Your task to perform on an android device: Task Goal : View the details of the first searched result for bicycle products and images if available in the Tradet Marketplace.
Image 0: 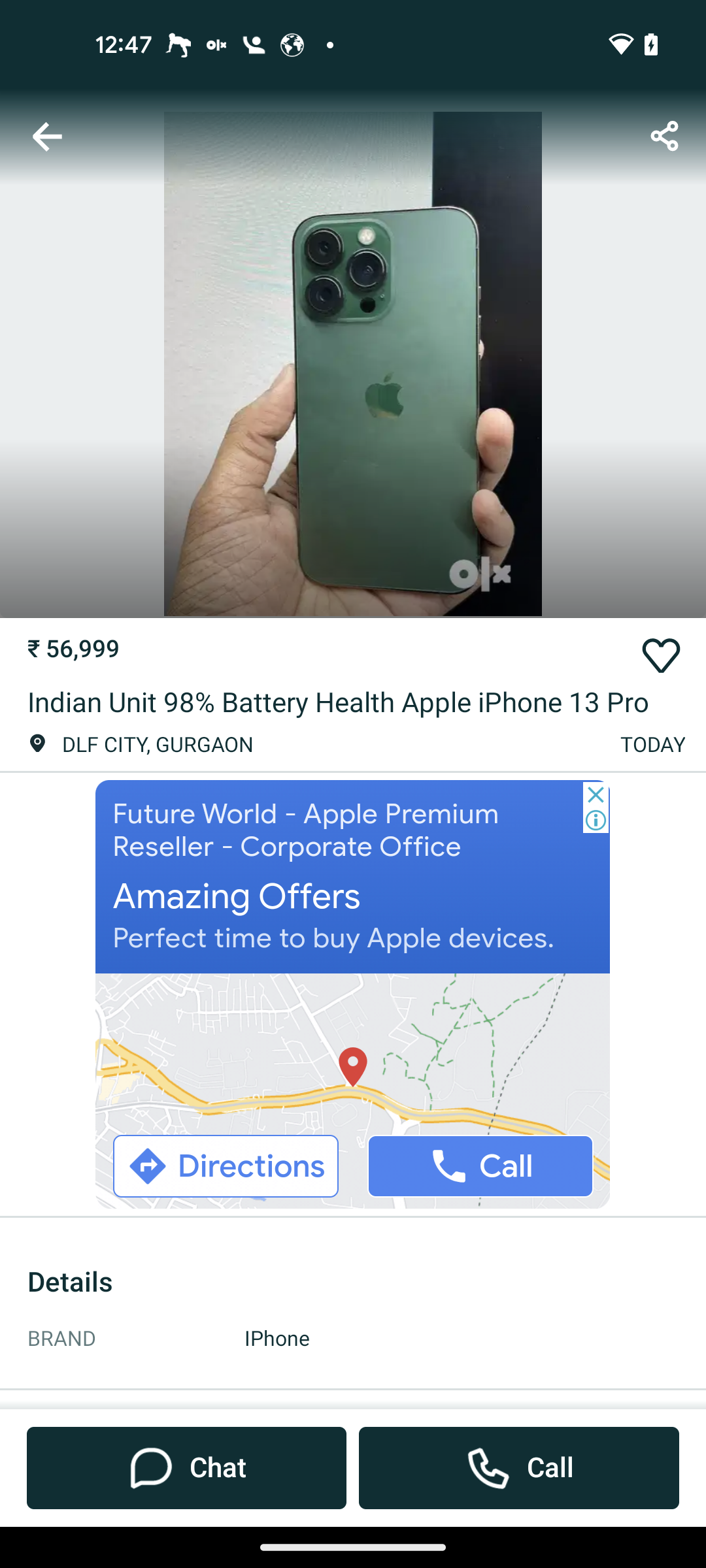
Open Tradet Marketplace app
Step 0: open app "Tradet Marketplace"
Image 1: 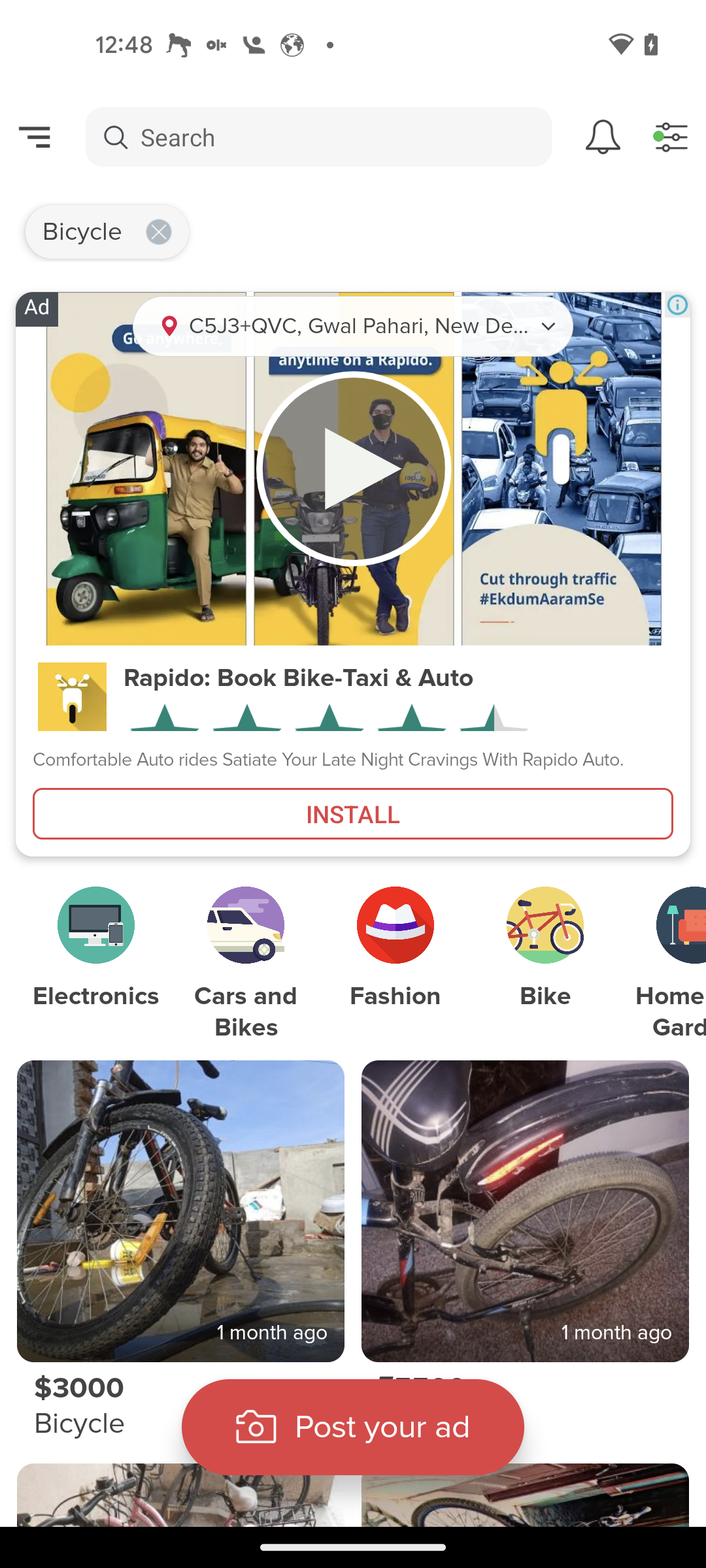
Click on the first searched result for Bicycle
Step 1: click (180, 1404)
Image 3: 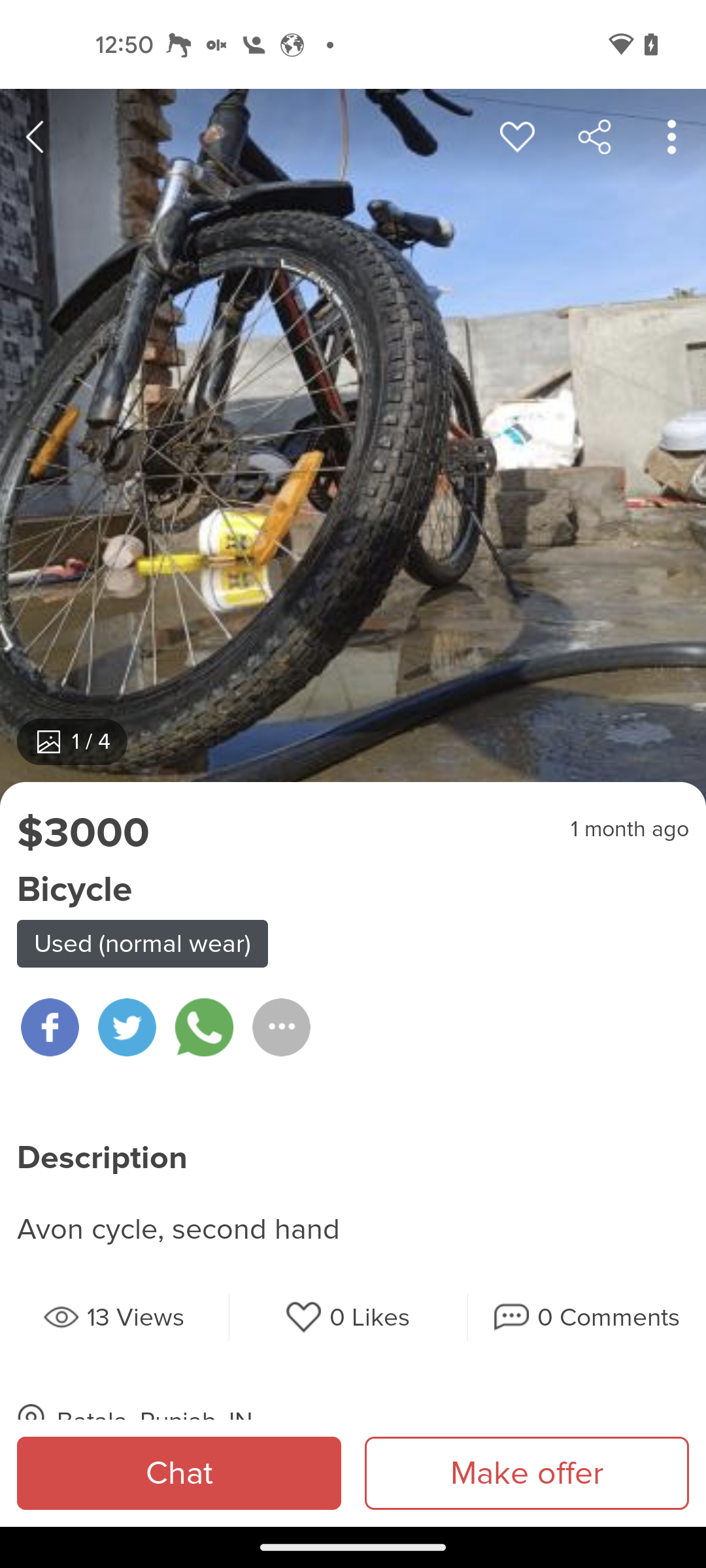
Swipe left for more photos
Step 3: scroll right
Image 4: 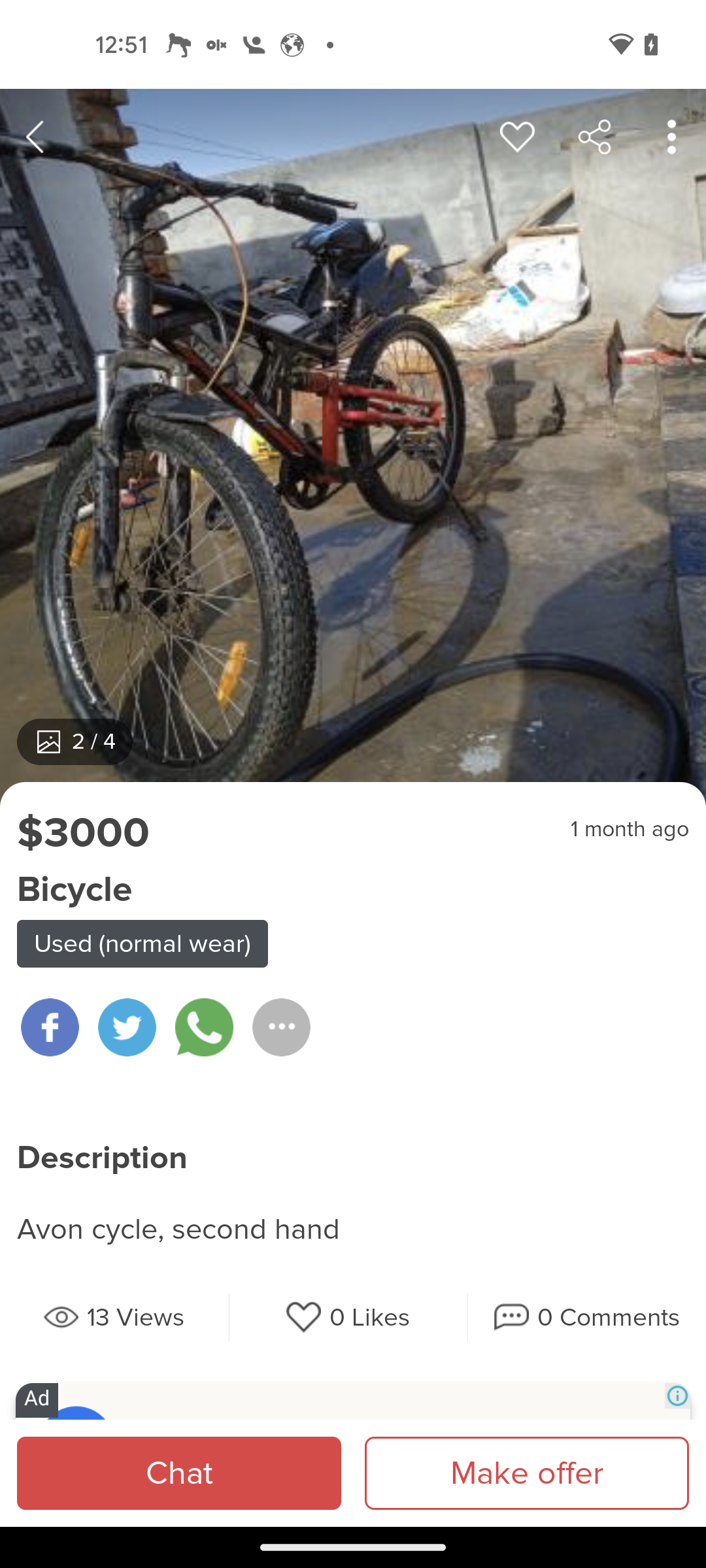
Swipe left for more photos
Step 4: scroll right
Image 5: 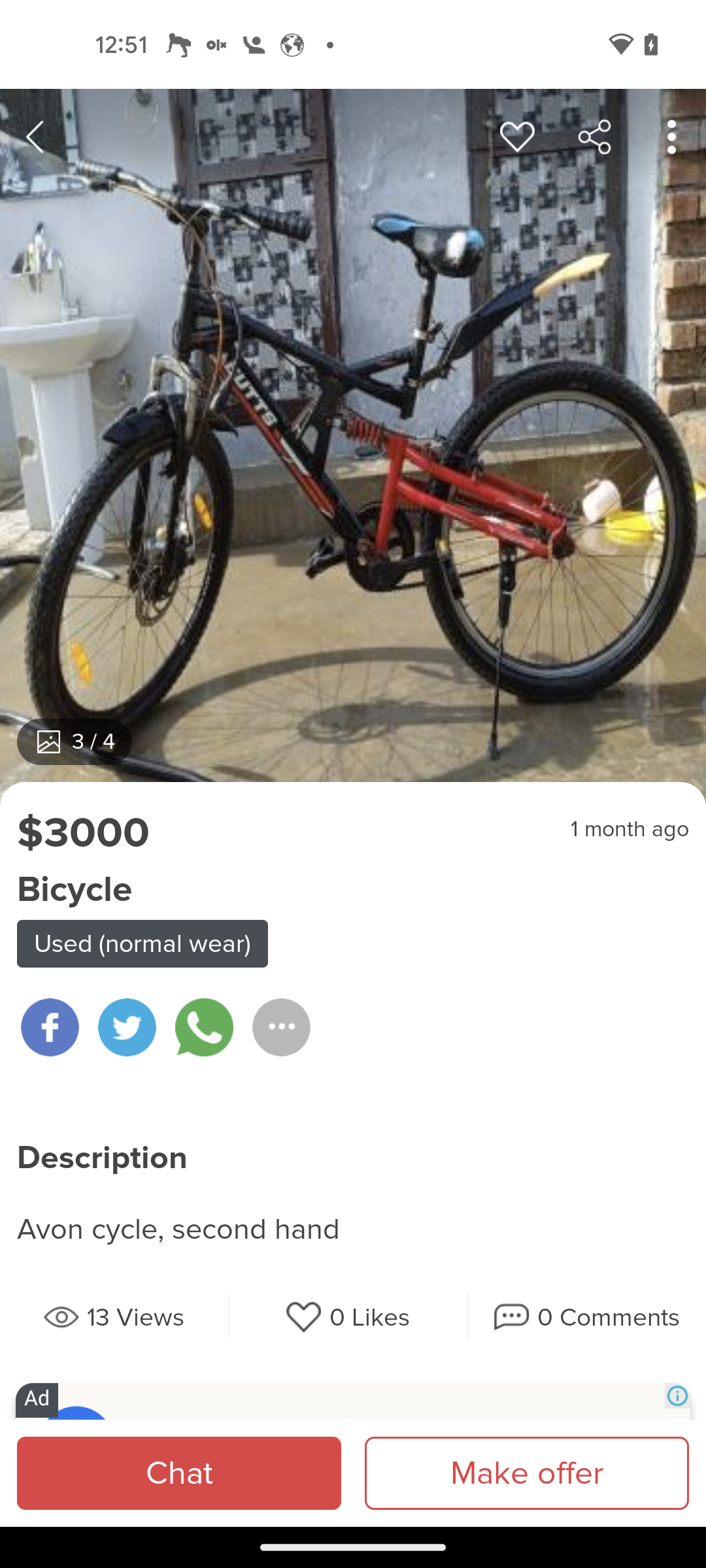
Swipe left for more photos
Step 5: scroll right